Your task to perform on an android device: I want frequent weather updates. As a result, turn on the weather alert notice for Brussels in The Weather Channel app settings.
Image 0: 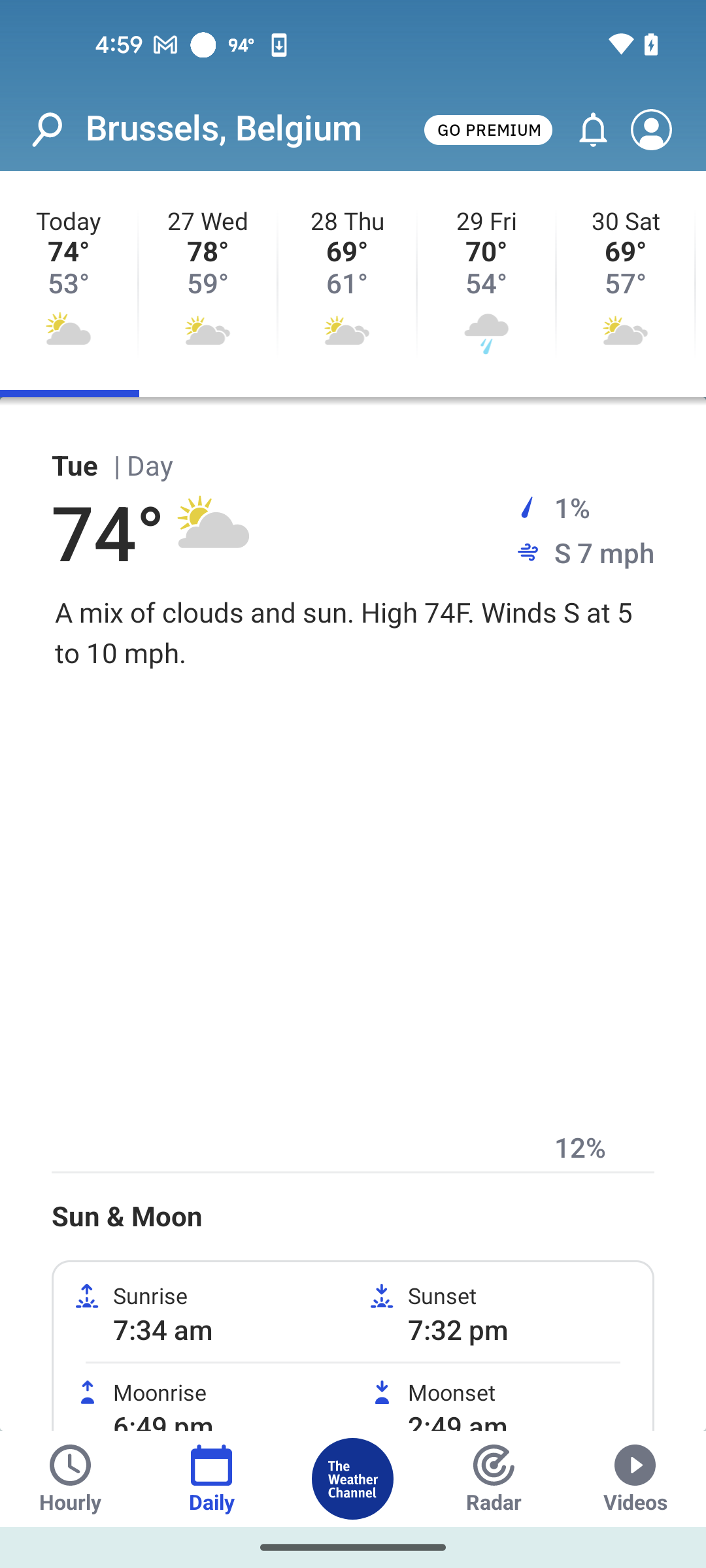
Tap on the alert icon at the top right corner of the screen
Step 0: click (593, 129)
Image 1: 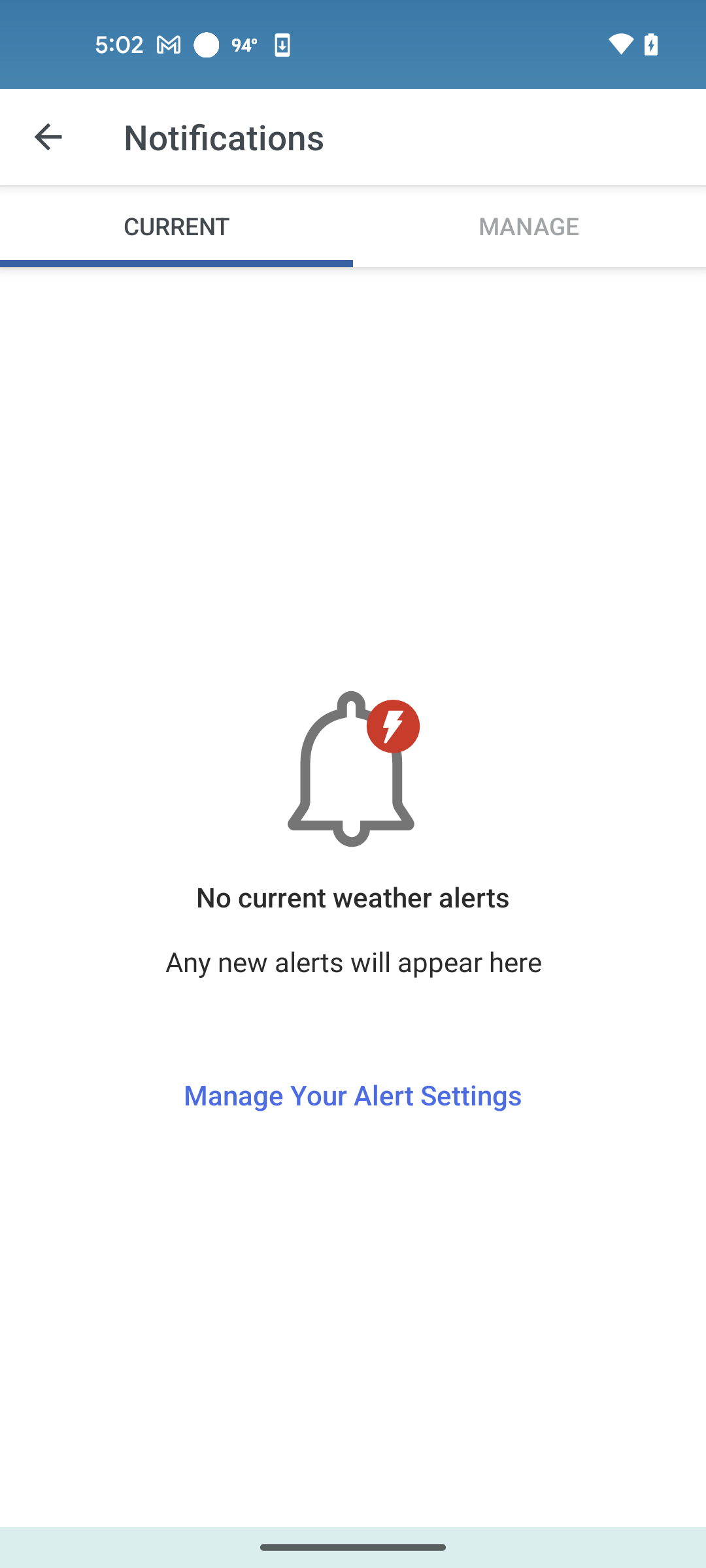
Tap on the manage option
Step 1: click (529, 225)
Image 2: 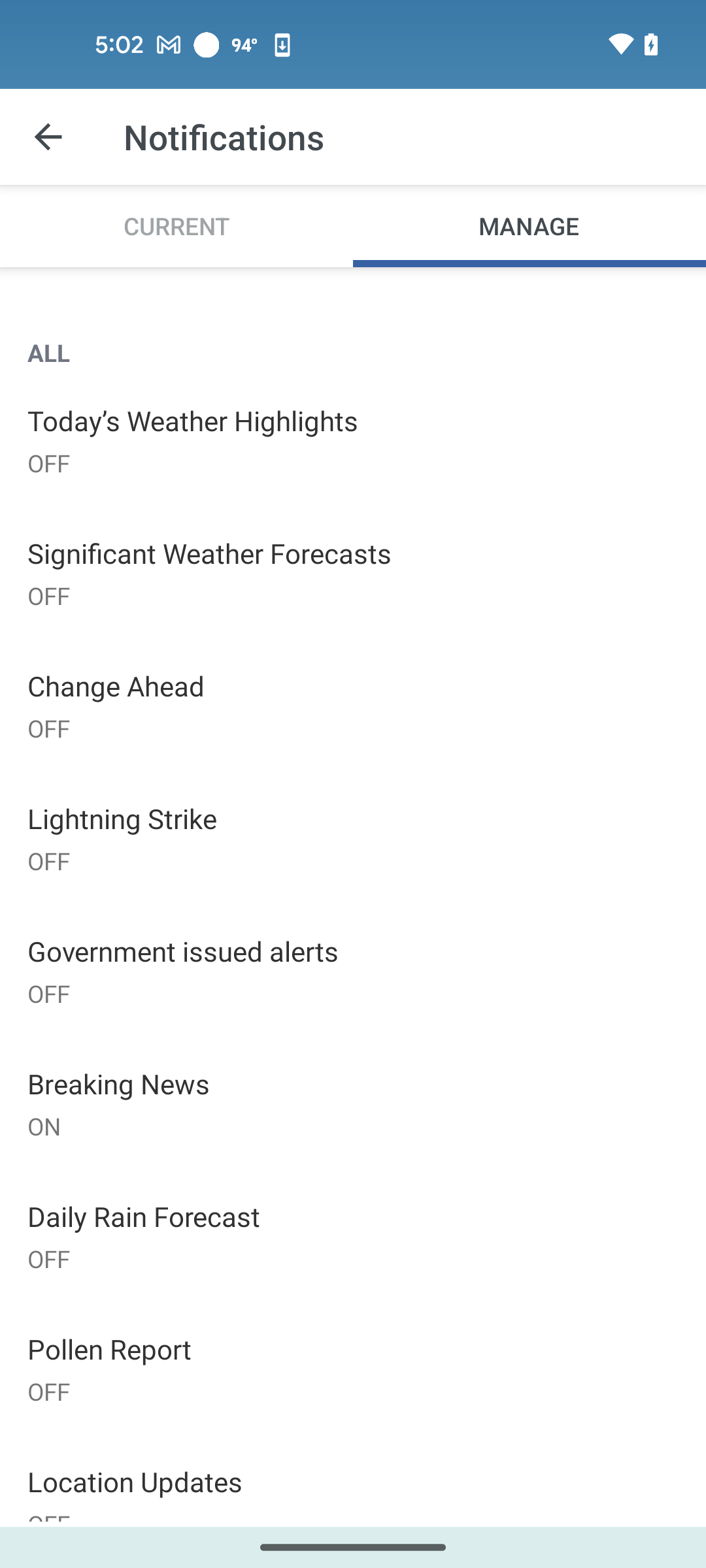
Tap on the today's weather highlights
Step 2: click (353, 440)
Image 3: 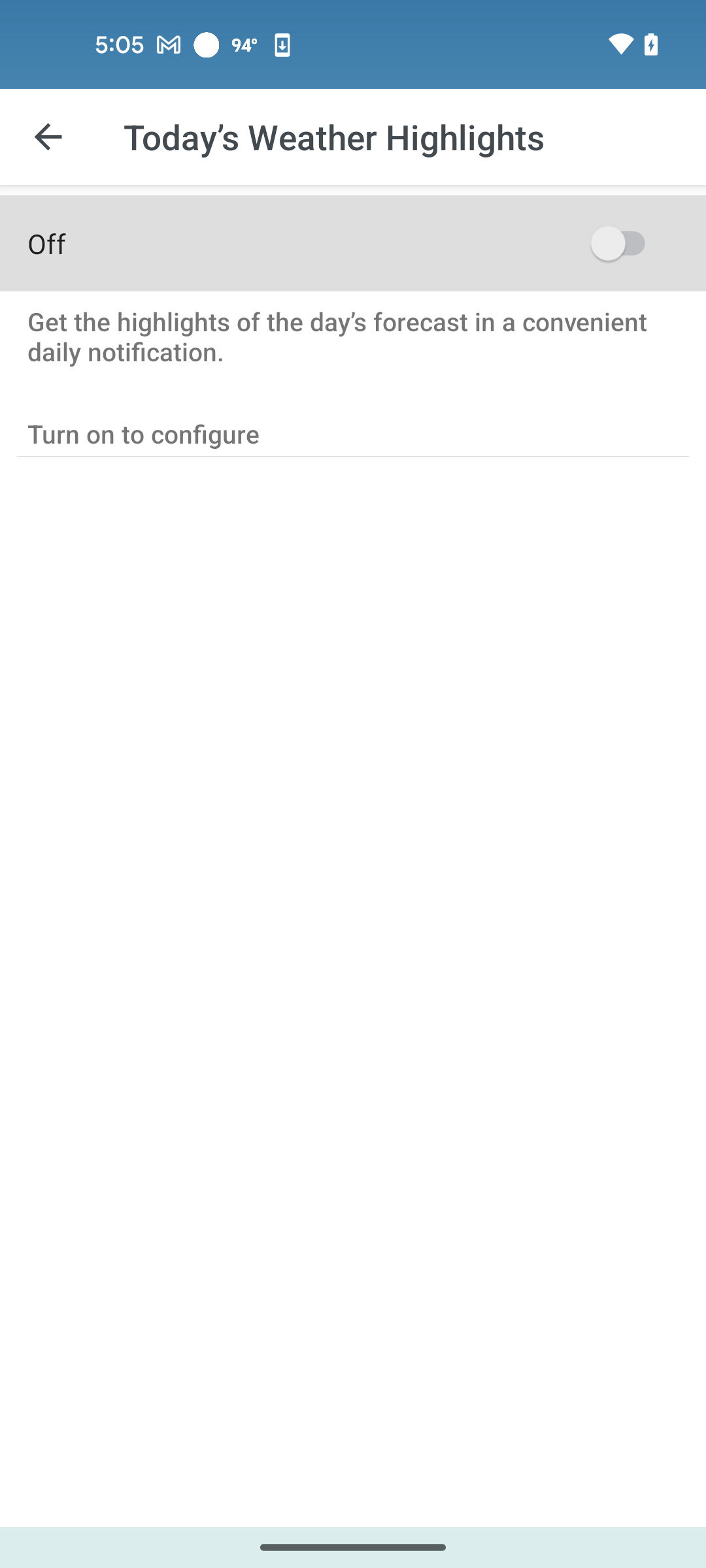
Tap on the toggle button
Step 3: click (353, 243)